Your task to perform on an android device: In the PUMA app, look for the Shoes with size filter 10.
Image 0: 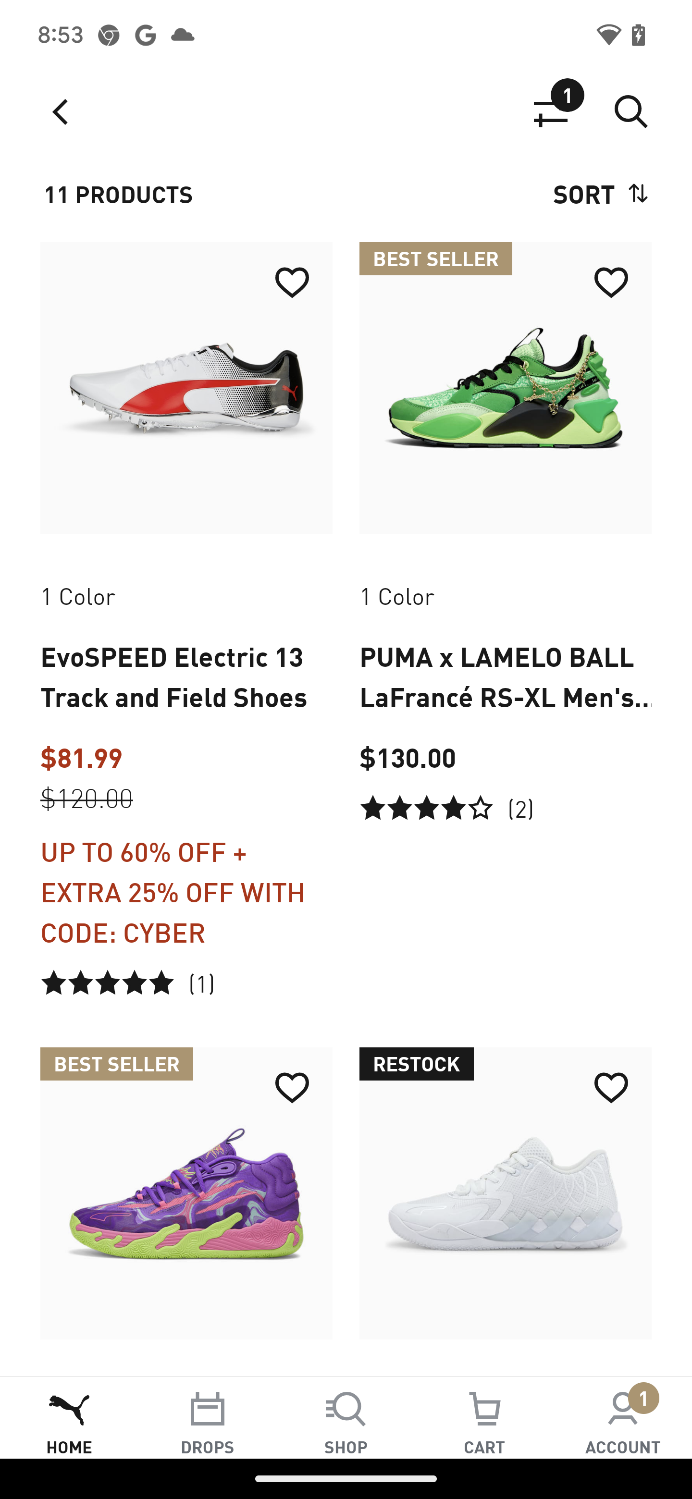
Click on the filter icon at the top of the screen
Step 0: click (550, 111)
Image 2: 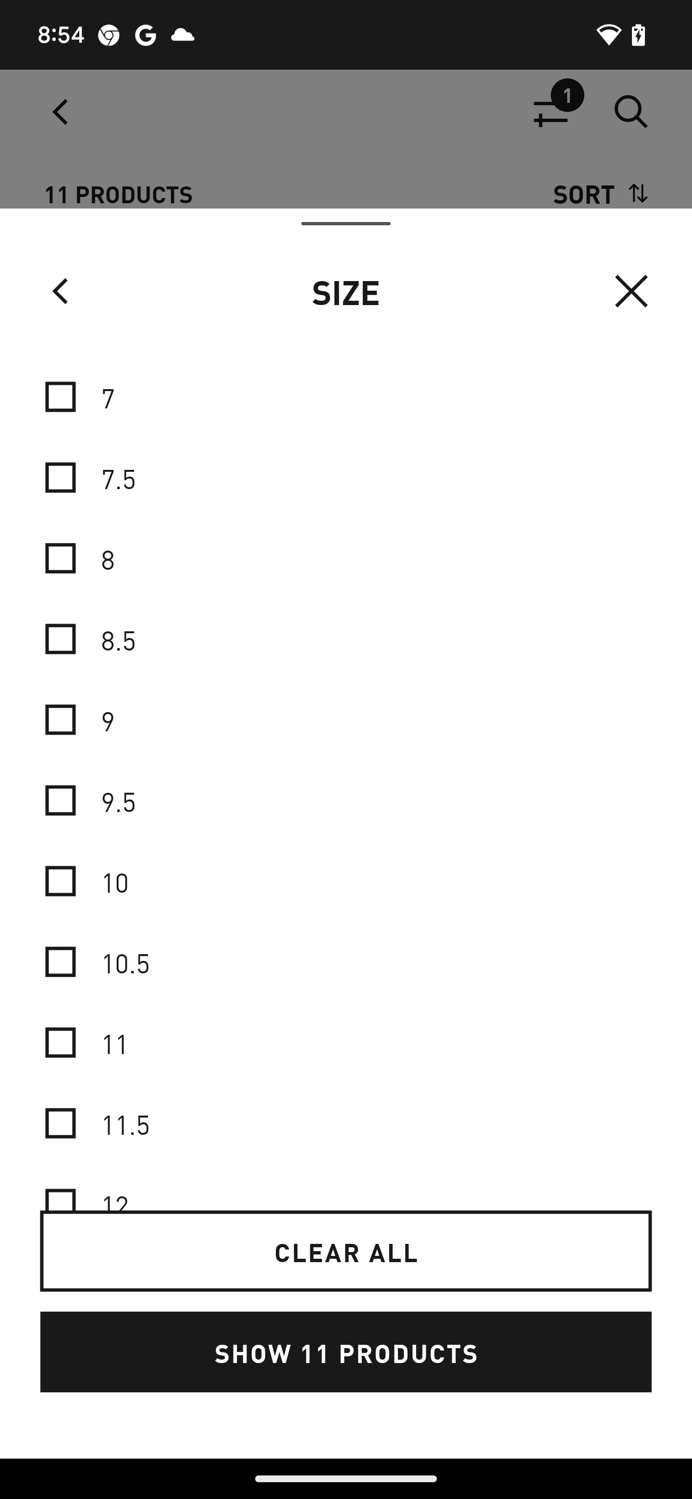
Click on the size 10
Step 2: click (346, 881)
Image 4: 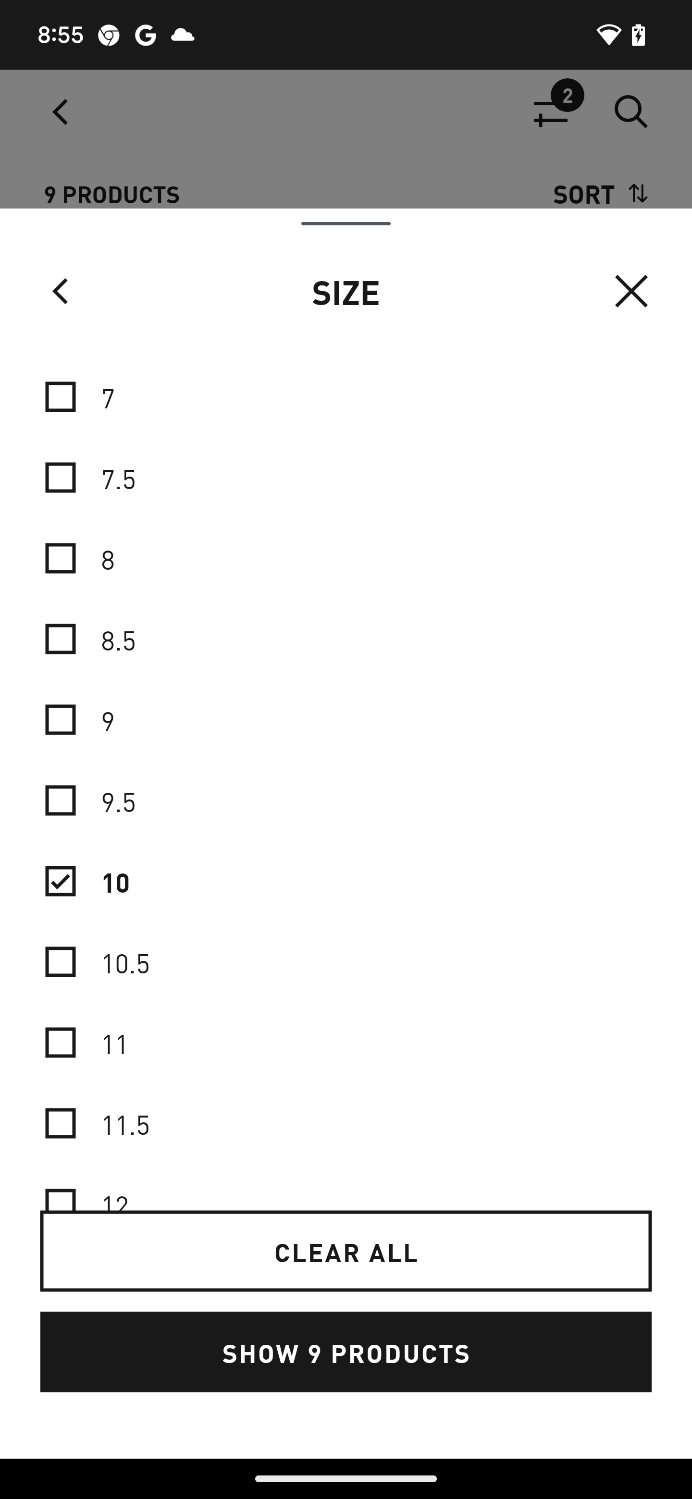
Click on the Show products 
Step 4: click (346, 1352)